Your task to perform on an android device: Open the Artsy app, and view the more details of the Hayu Kahraman painting. 
Image 0: 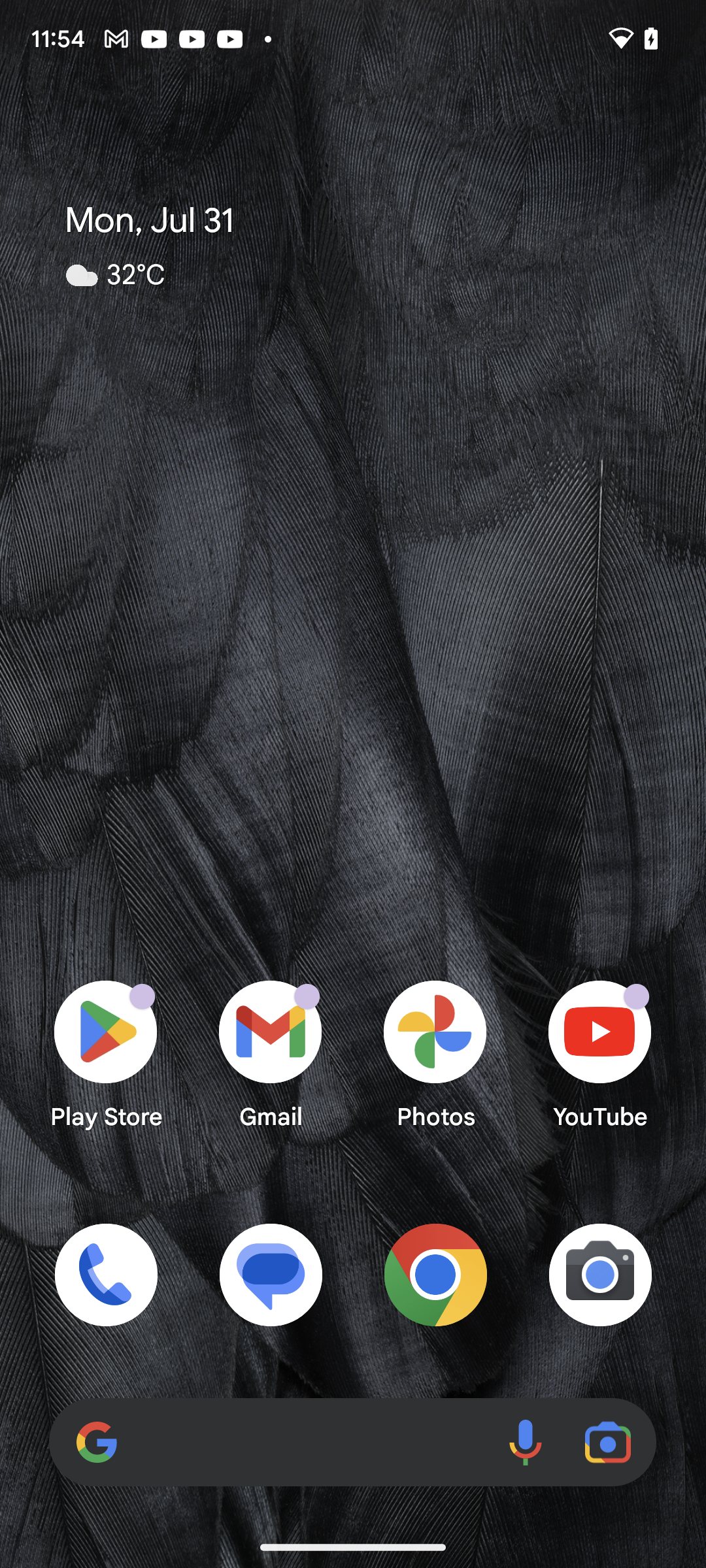
Open the Artsy App
Step 0: open app "Artsy"
Image 1: 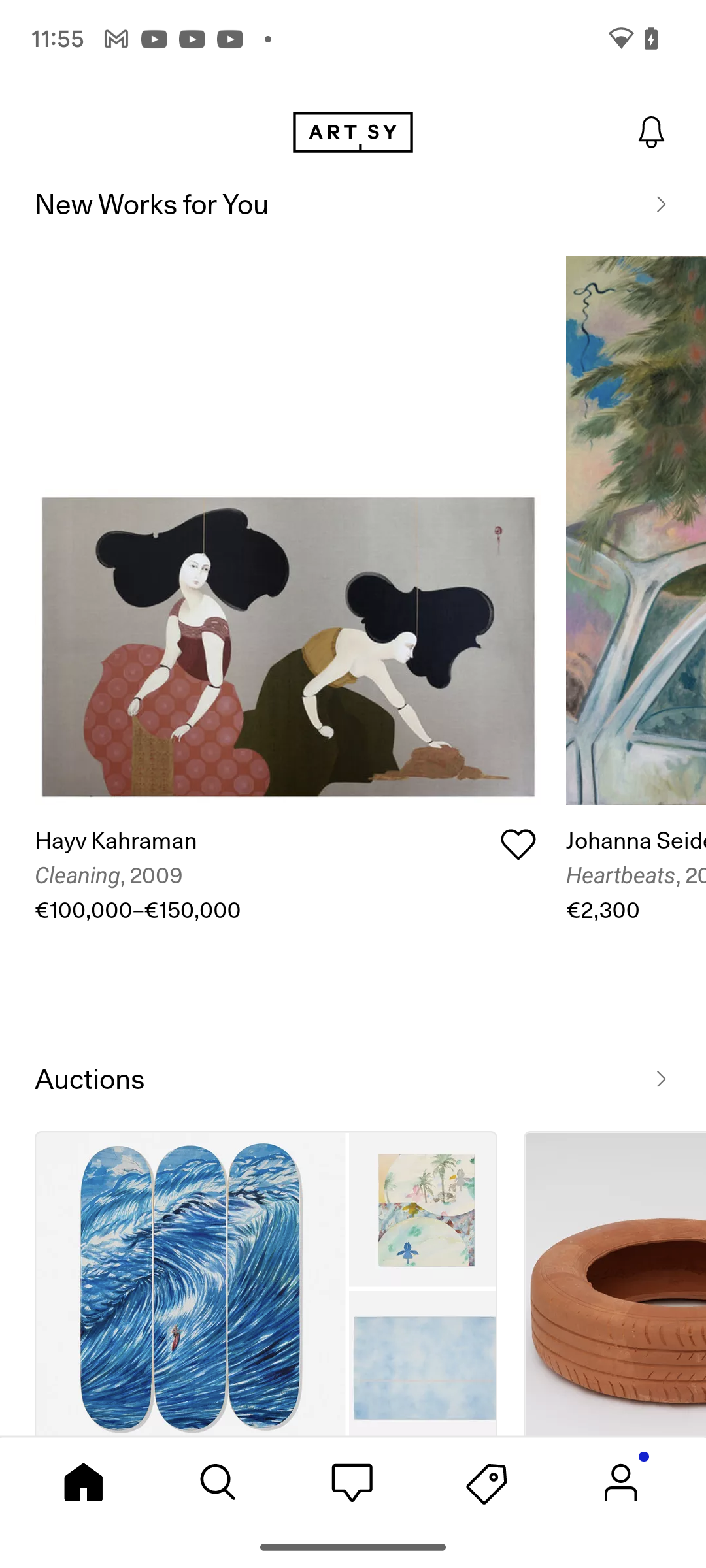
Click on the Hayu Kehraman 
Step 1: click (252, 718)
Image 2: 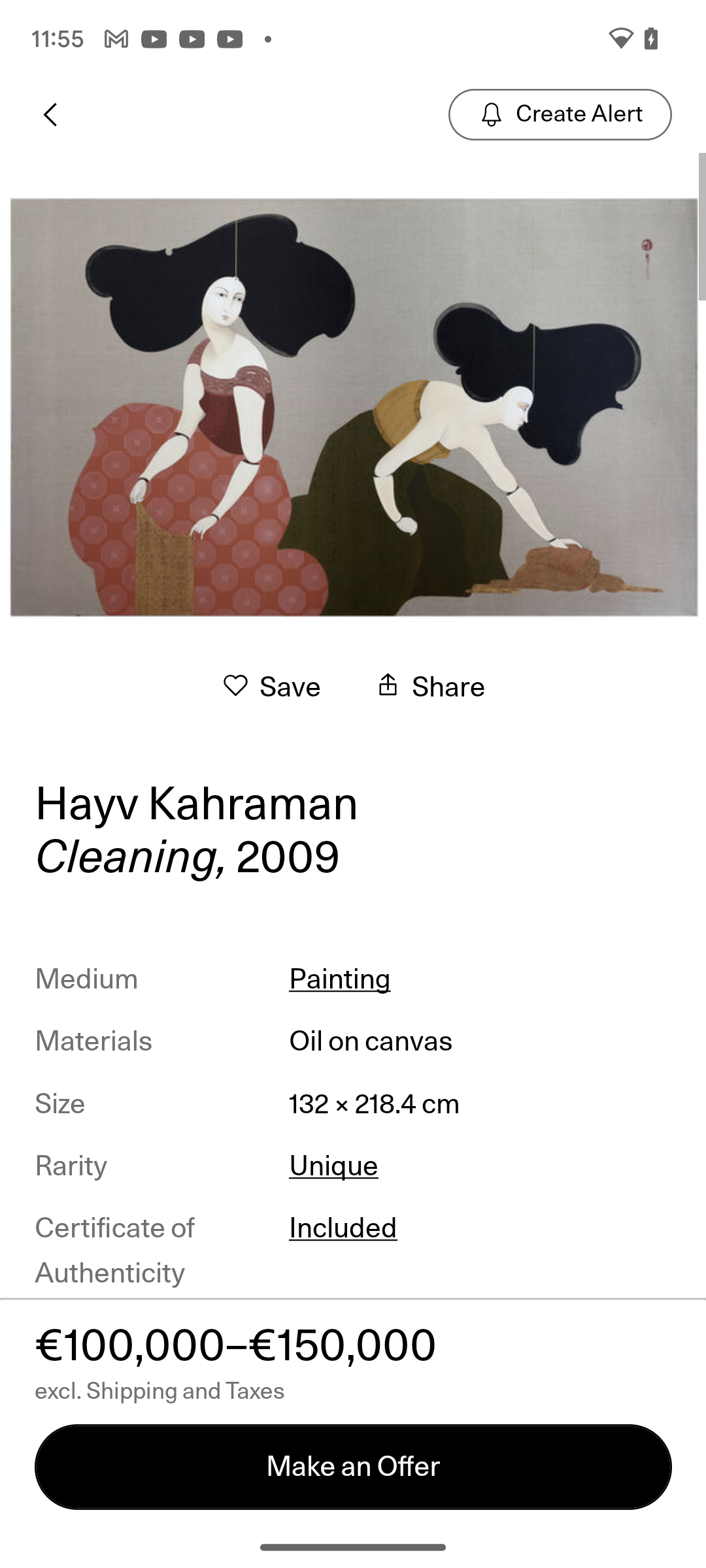
Swipe up the screen 
Step 2: scroll down
Image 3: 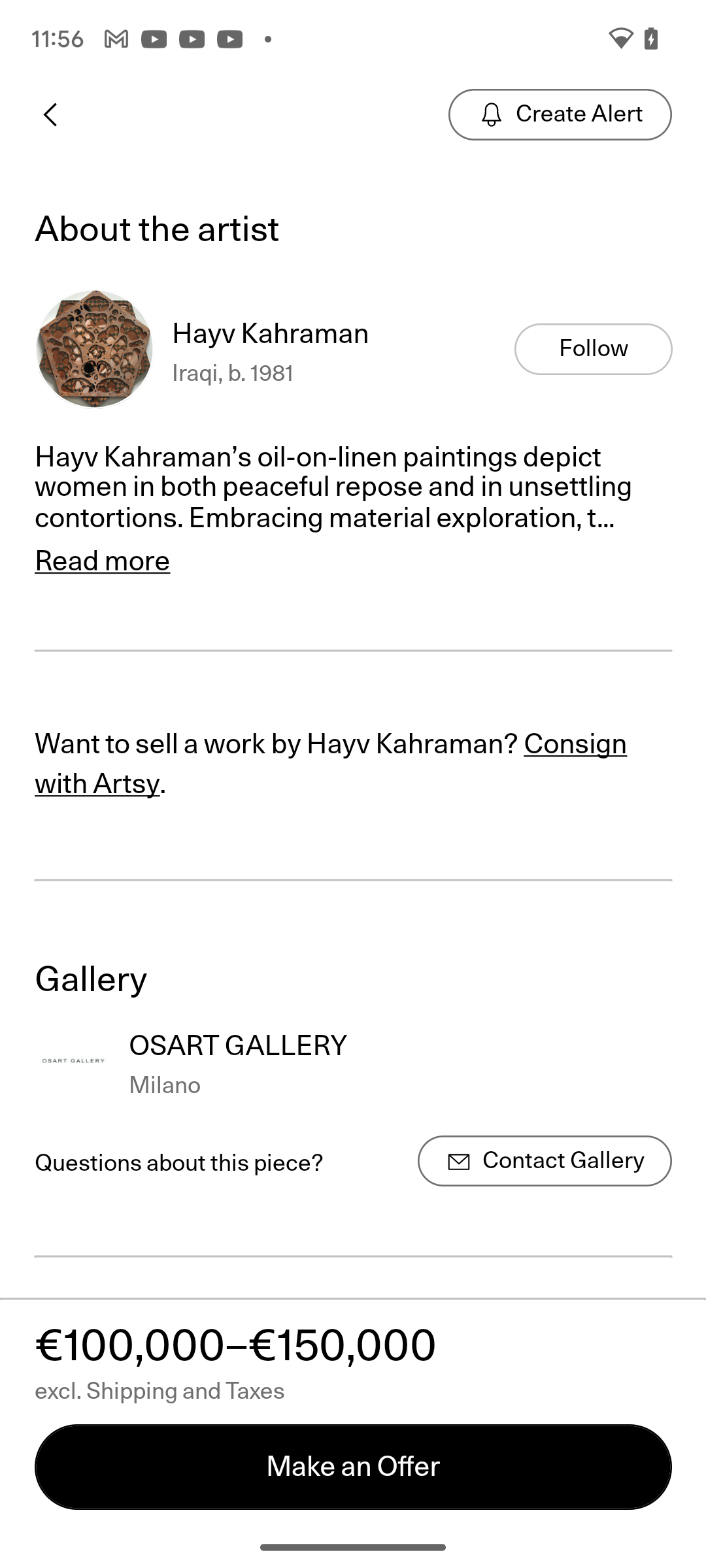
Swipe up the screen 
Step 3: scroll down
Image 4: 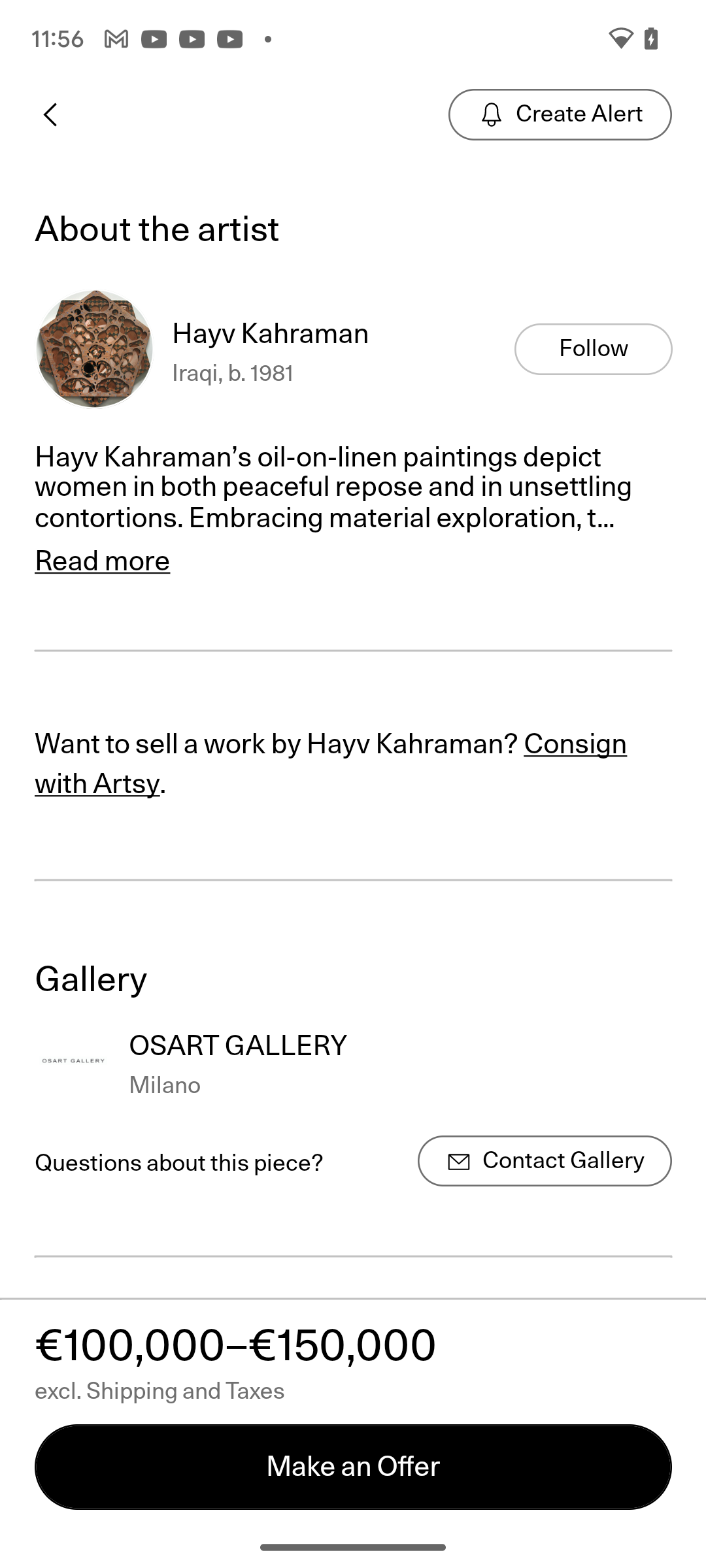
Swipe Down to view the more details of painting 
Step 4: scroll up
Image 5: 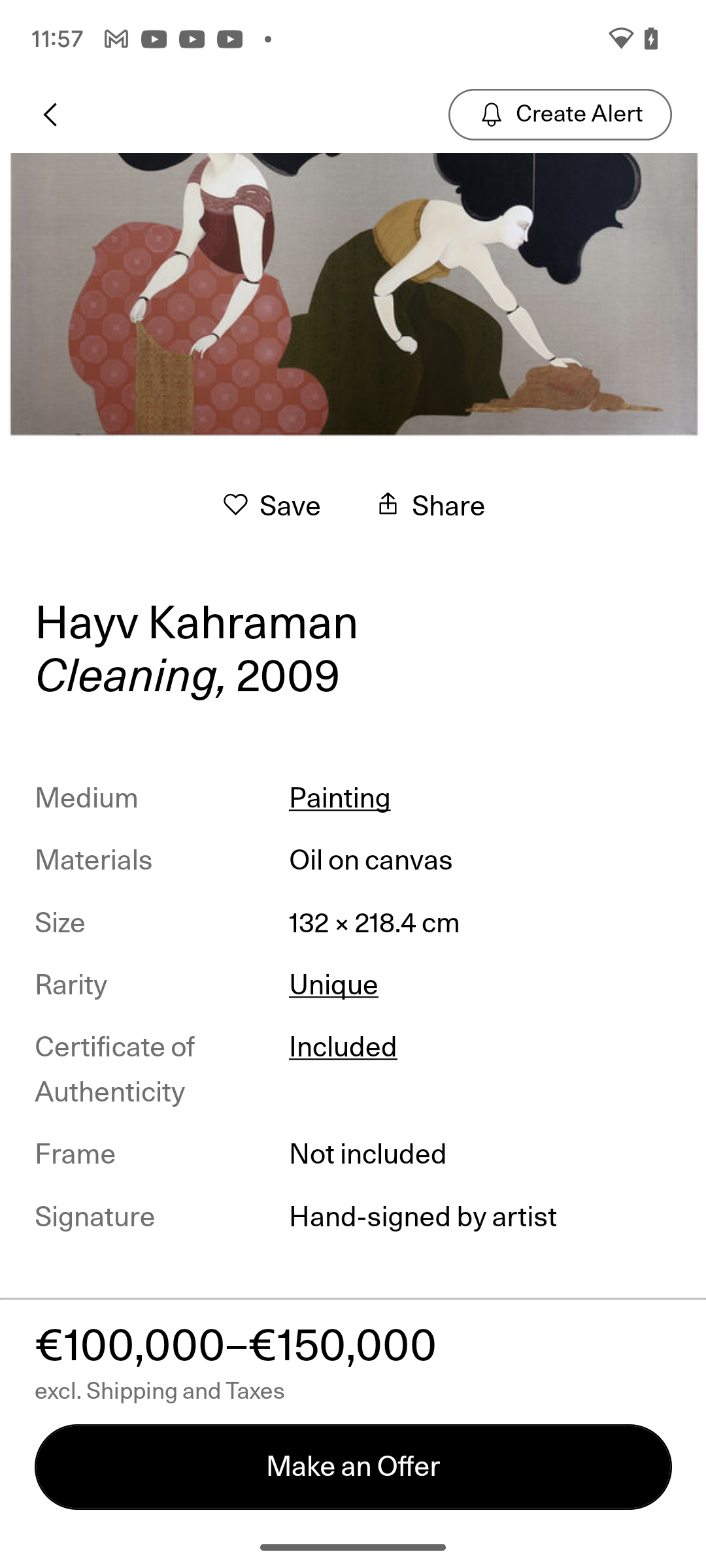
Swipe Down to view the more details of painting 
Step 5: scroll up